Your task to perform on an android device: View the reviews of other buyers of the HP M120 Wireless Mechanical Mouse on the Flipkart app.
Image 0: 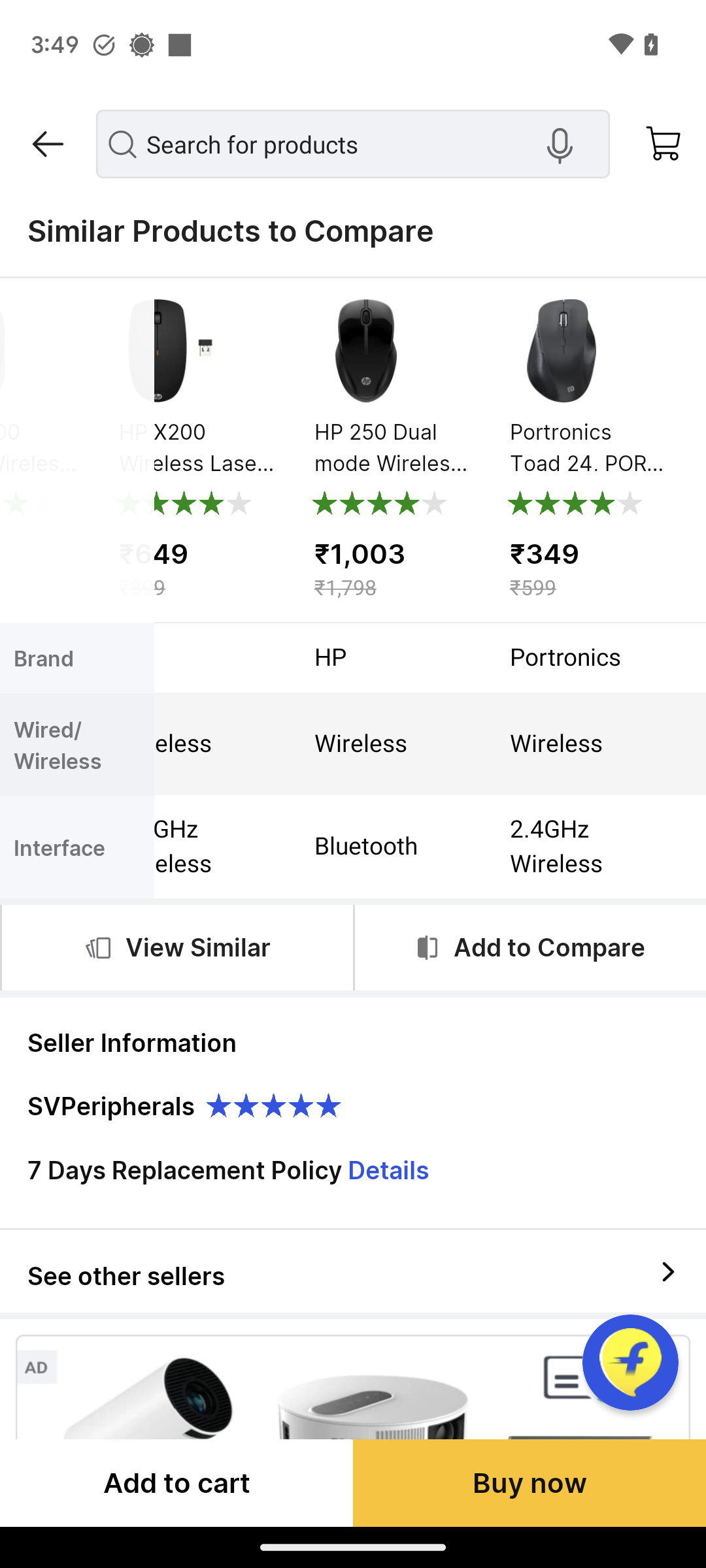
Scroll down on the screen until you find the Ratings & Reviews section.
Step 0: scroll up
Image 1: 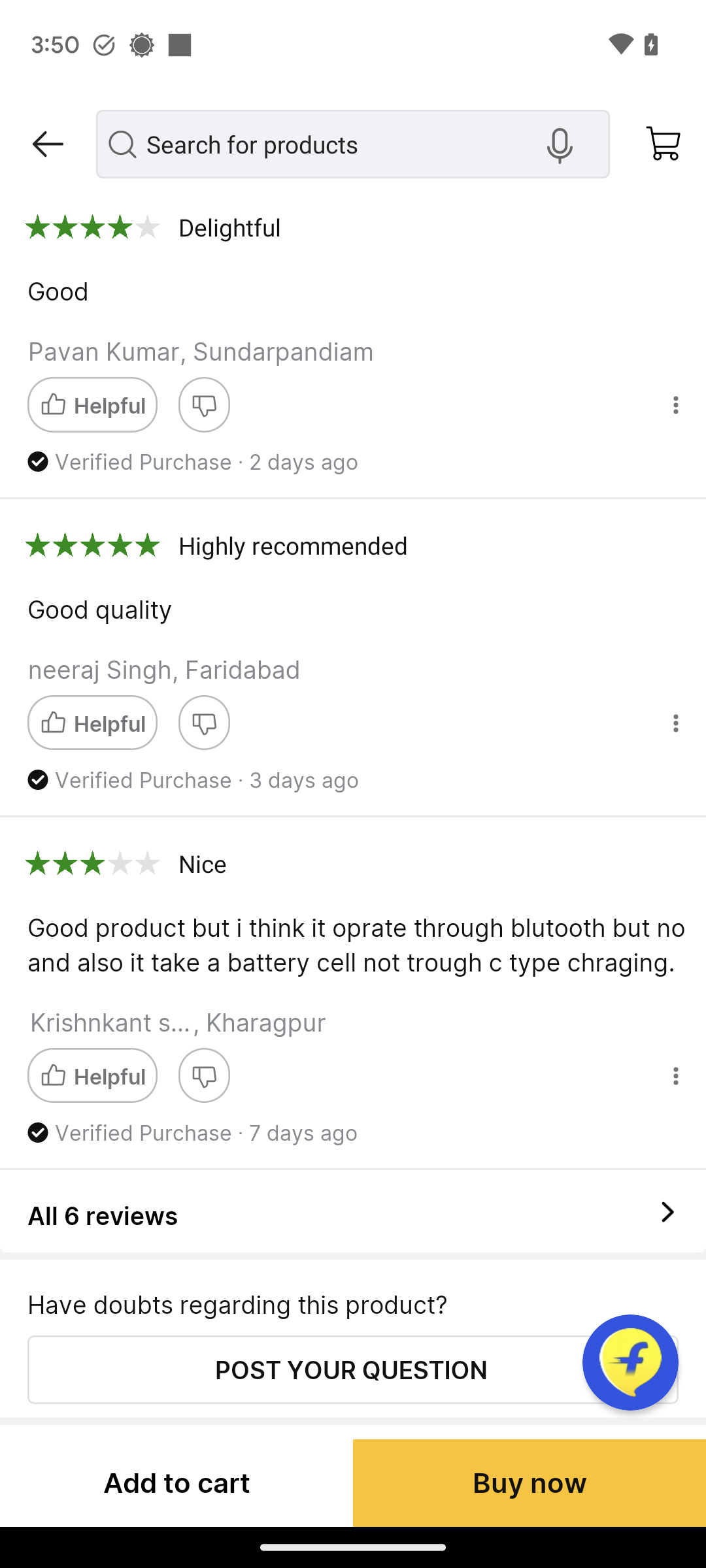
Scroll down on the screen until you find the Ratings & Reviews section.
Step 1: scroll up